Your task to perform on an android device: I want to search for a black shirt for myself on the Zara app.
Image 0: 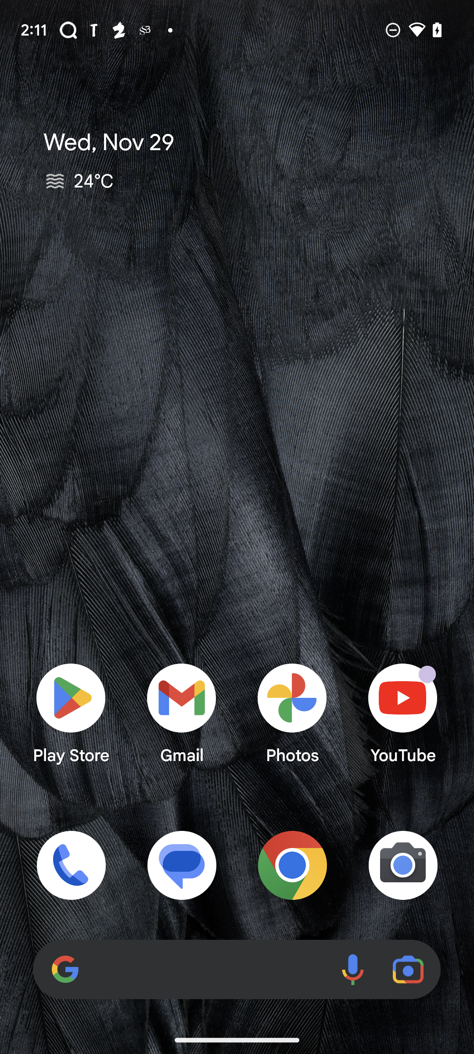
Open the Zara app.
Step 0: open app "ZARA"
Image 1: 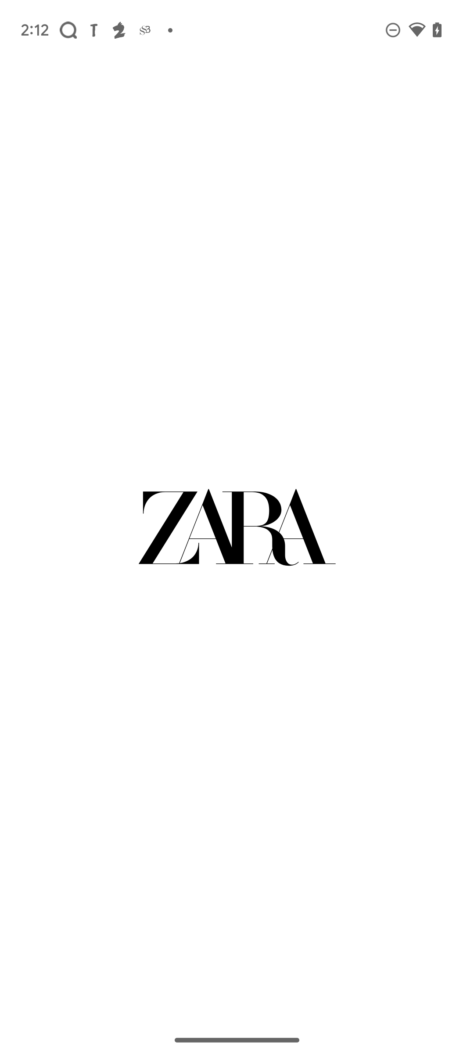
Open the Zara app.
Step 1: wait
Image 2: 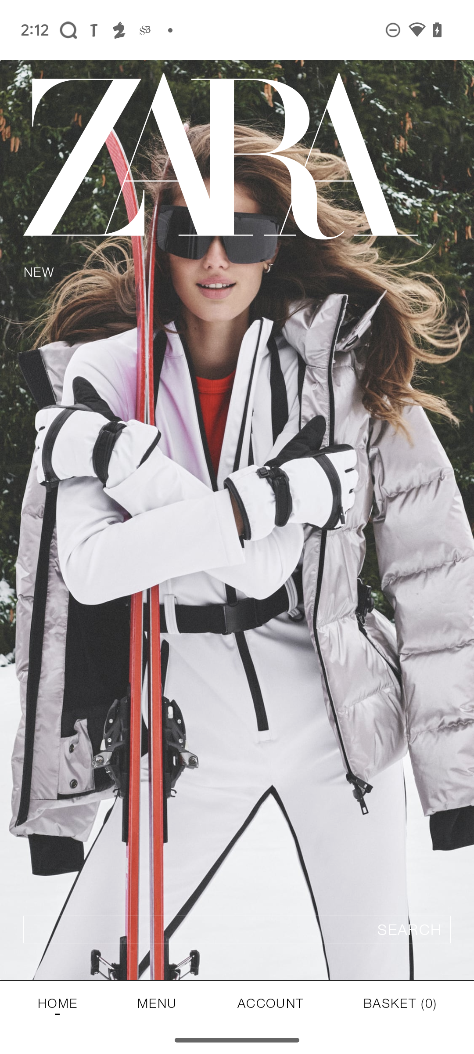
Click on the search bar on the bottom of the screen.
Step 2: click (237, 929)
Image 3: 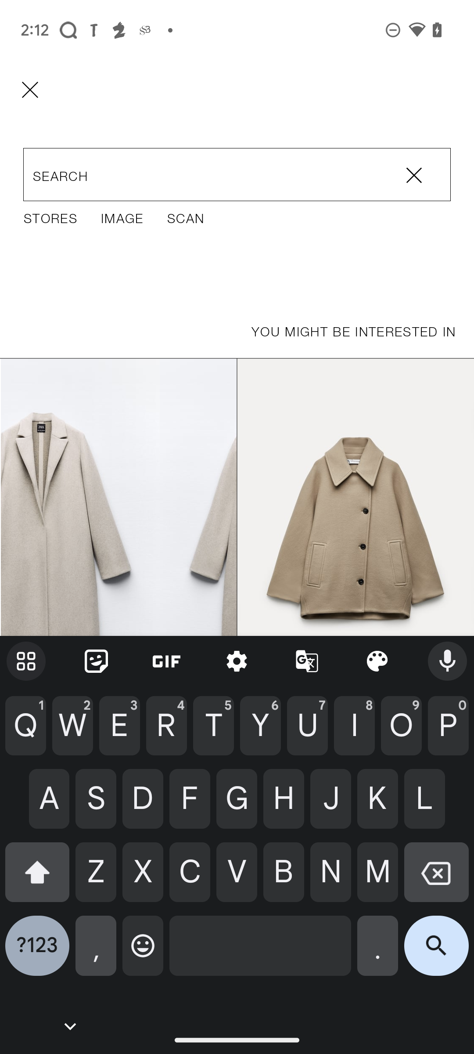
Enter Black shirt in the search bar.
Step 3: type "Black Shirt"
Image 4: 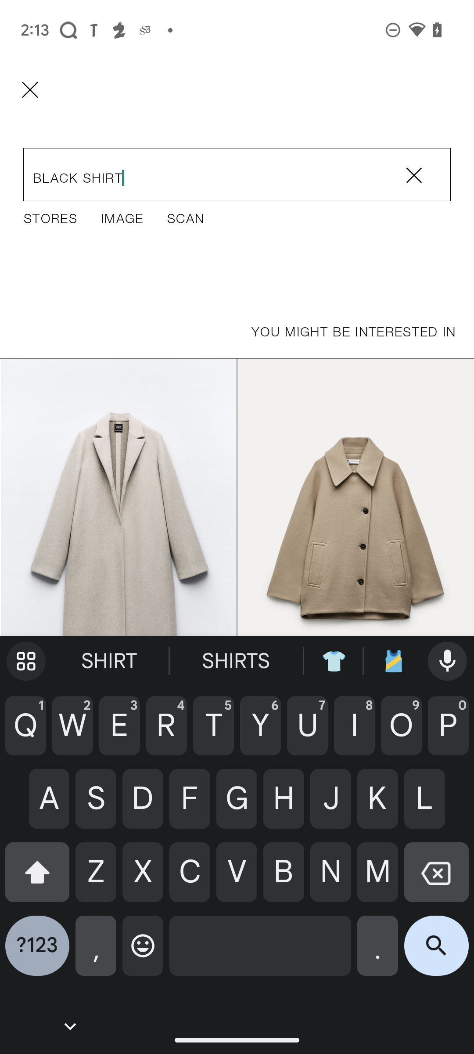
Click on the search icon on the bottom right side of the screen.
Step 4: click (436, 953)
Image 5: 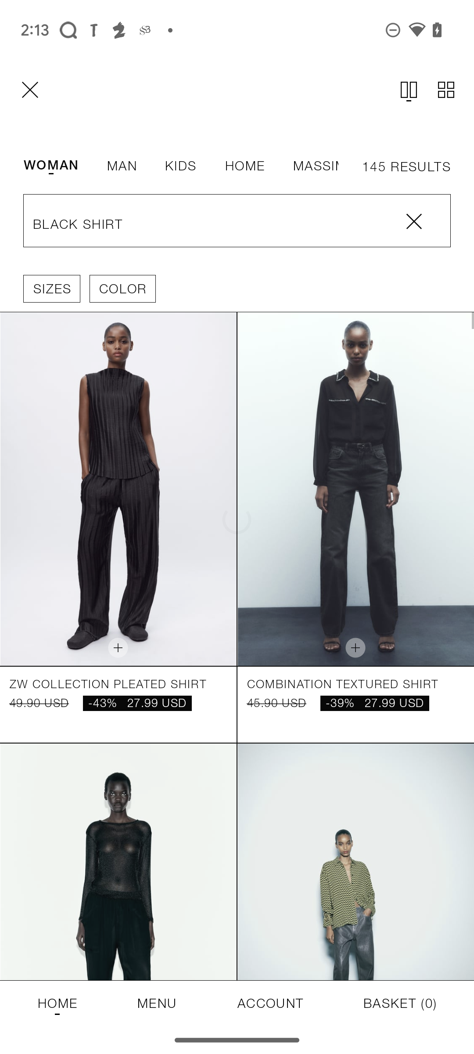
Click on the Man option.
Step 5: click (122, 166)